Your task to perform on an android device: open the jiomart app and Add nivea body cream to cart 
Image 0: 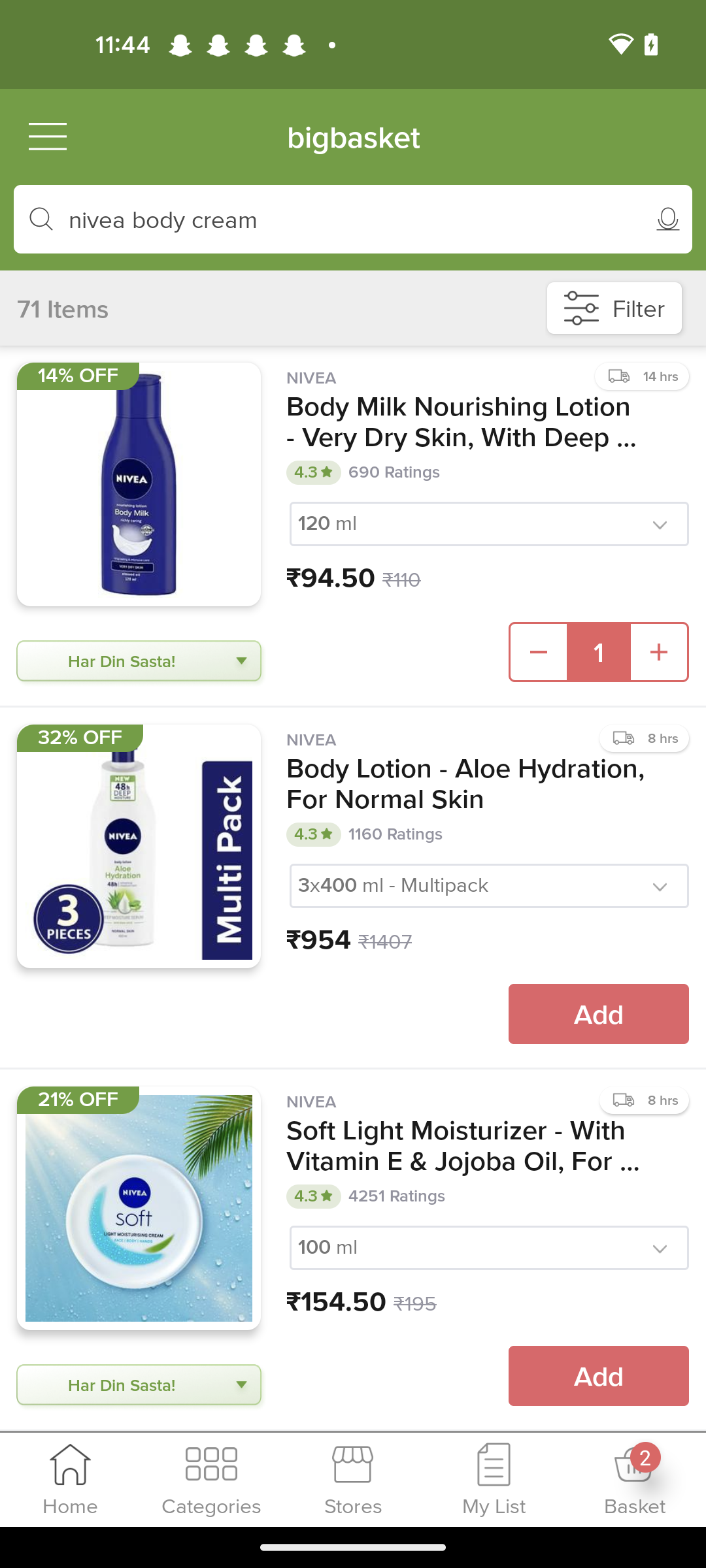
open jiomart app
Step 0: open app "JioMart"
Image 1: 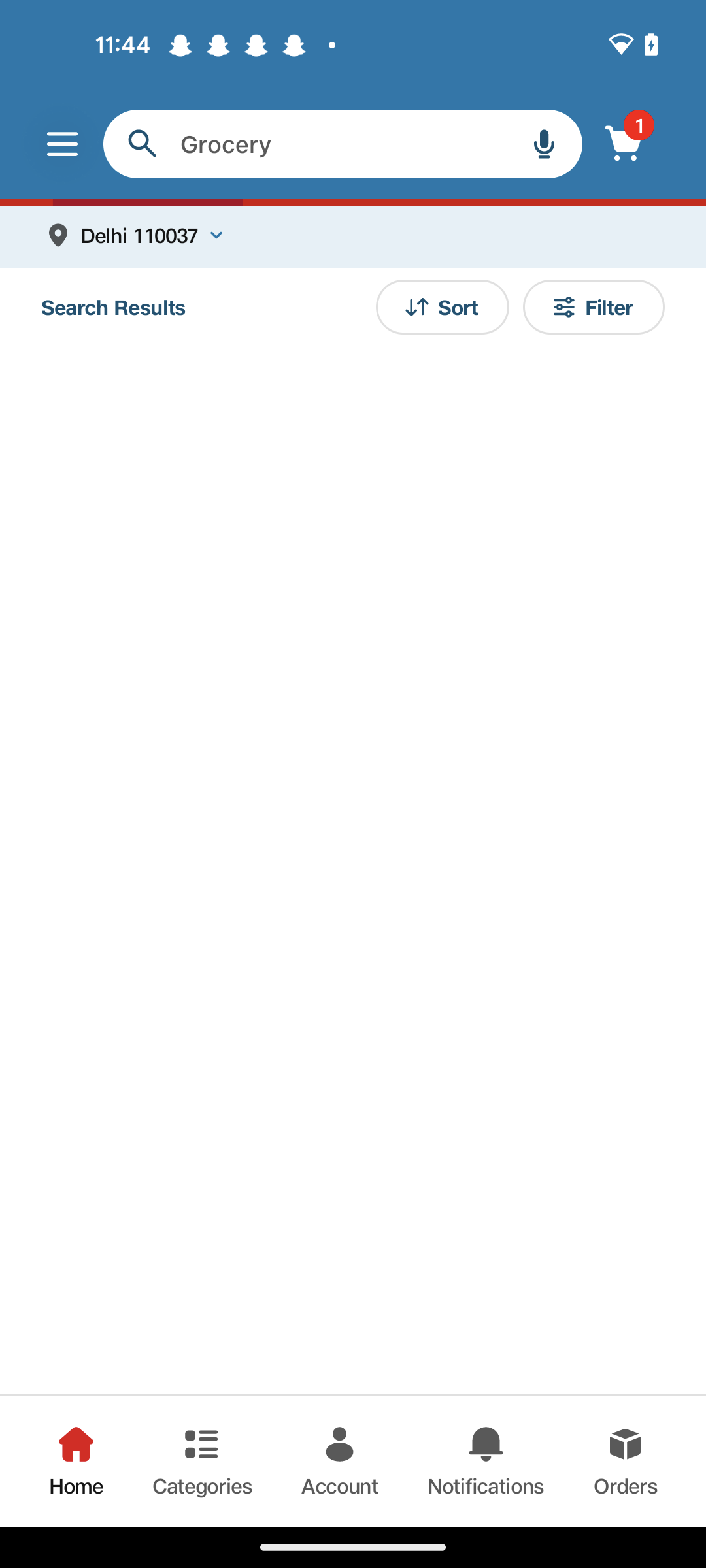
open jiomart app
Step 1: wait
Image 2: 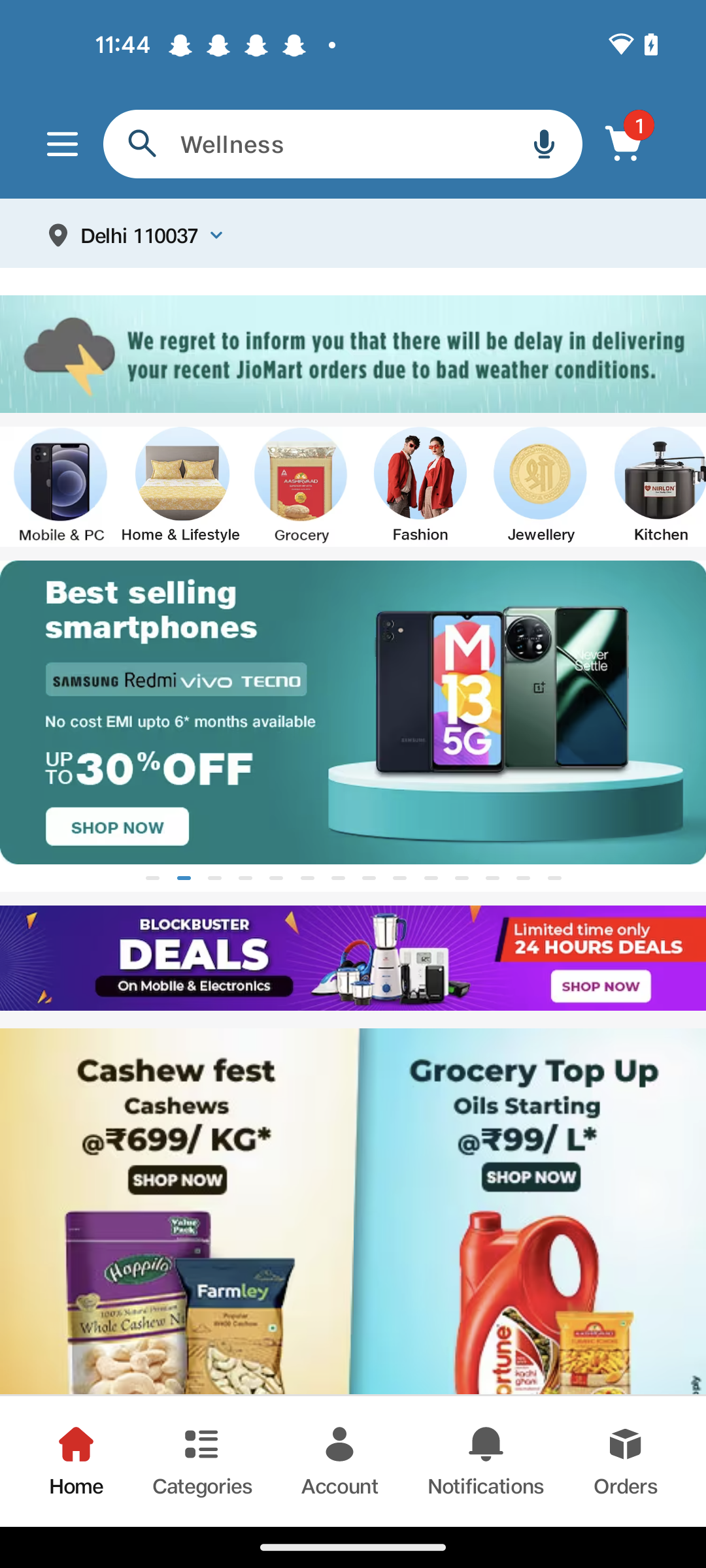
Click on the search bar 
Step 2: click (309, 144)
Image 3: 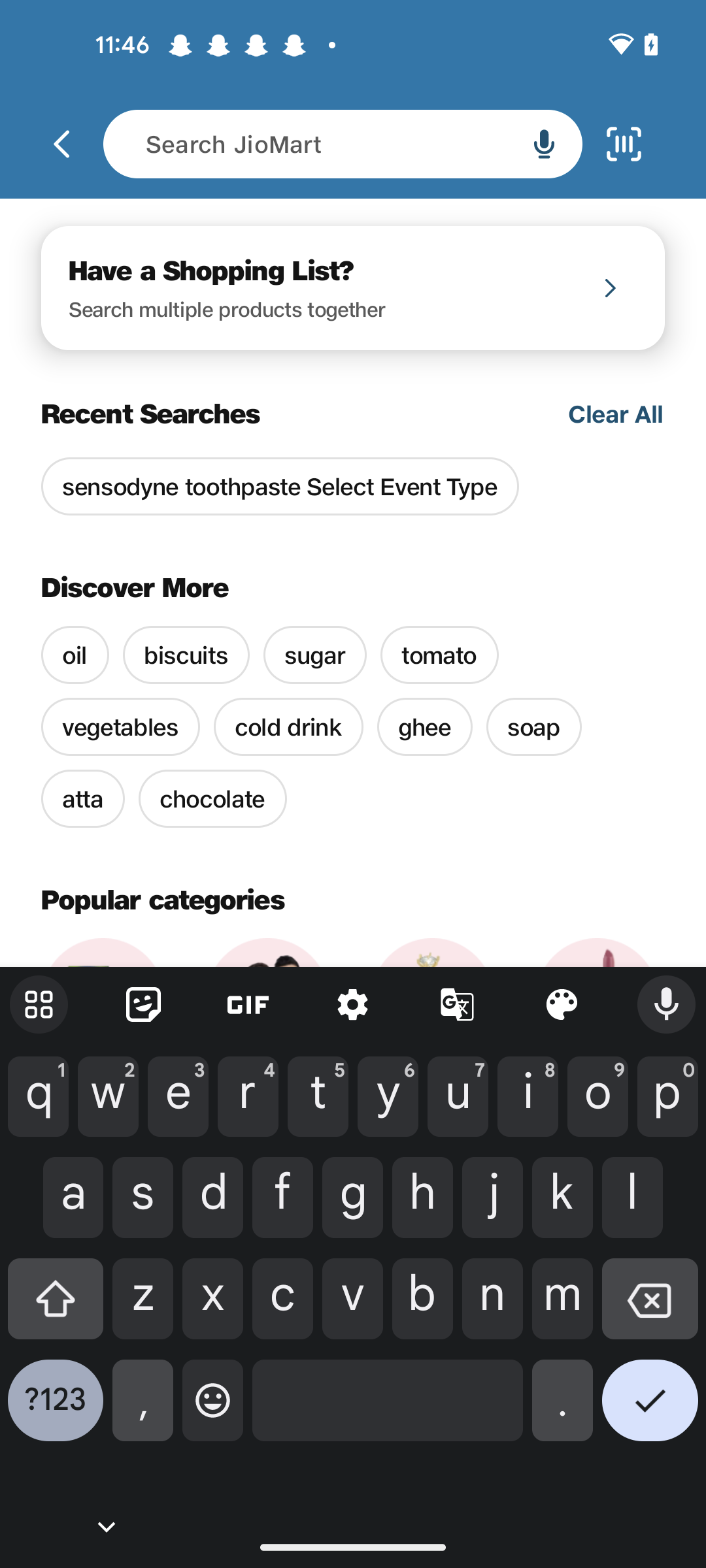
Enter as nivea body cream
Step 3: type "nivea body cream"
Image 4: 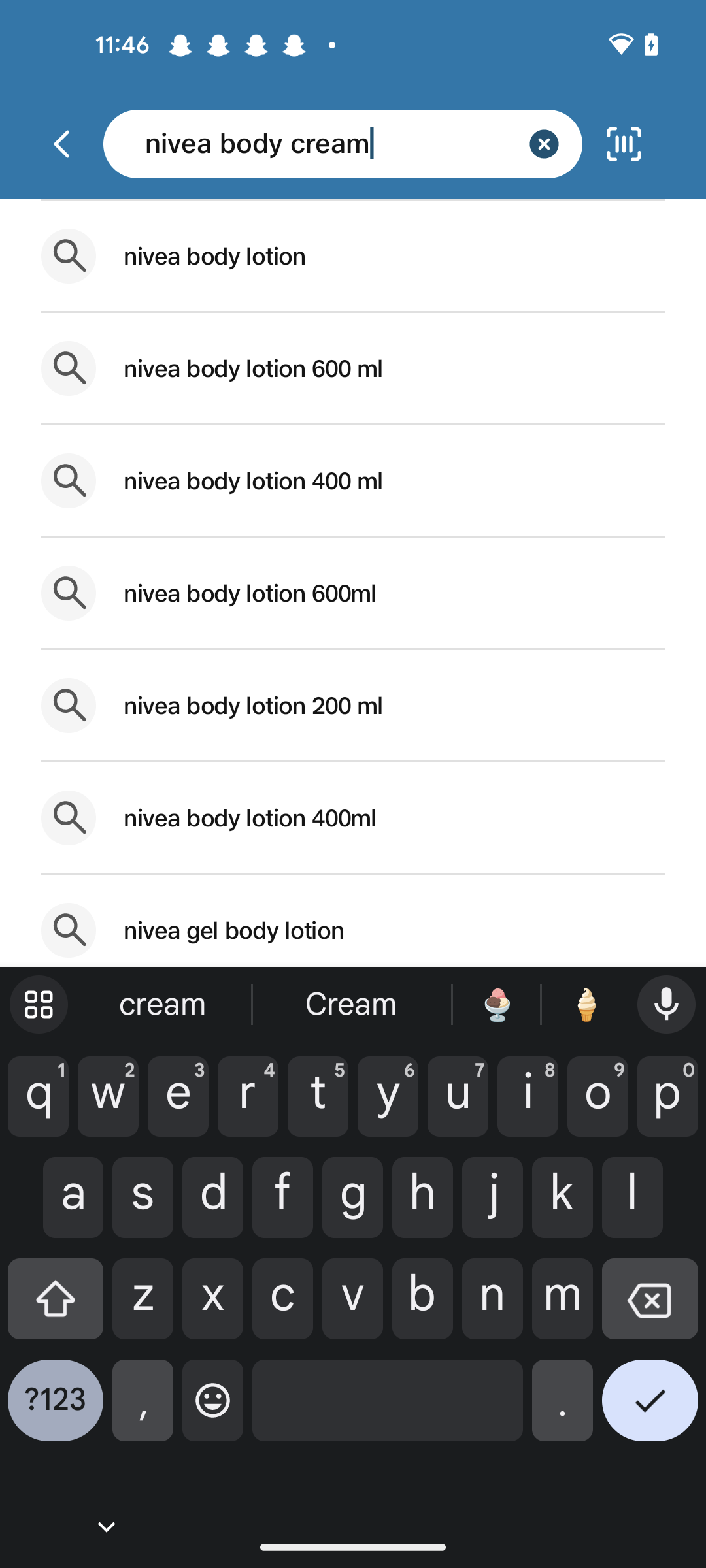
Click on the first result 
Step 4: click (353, 254)
Image 5: 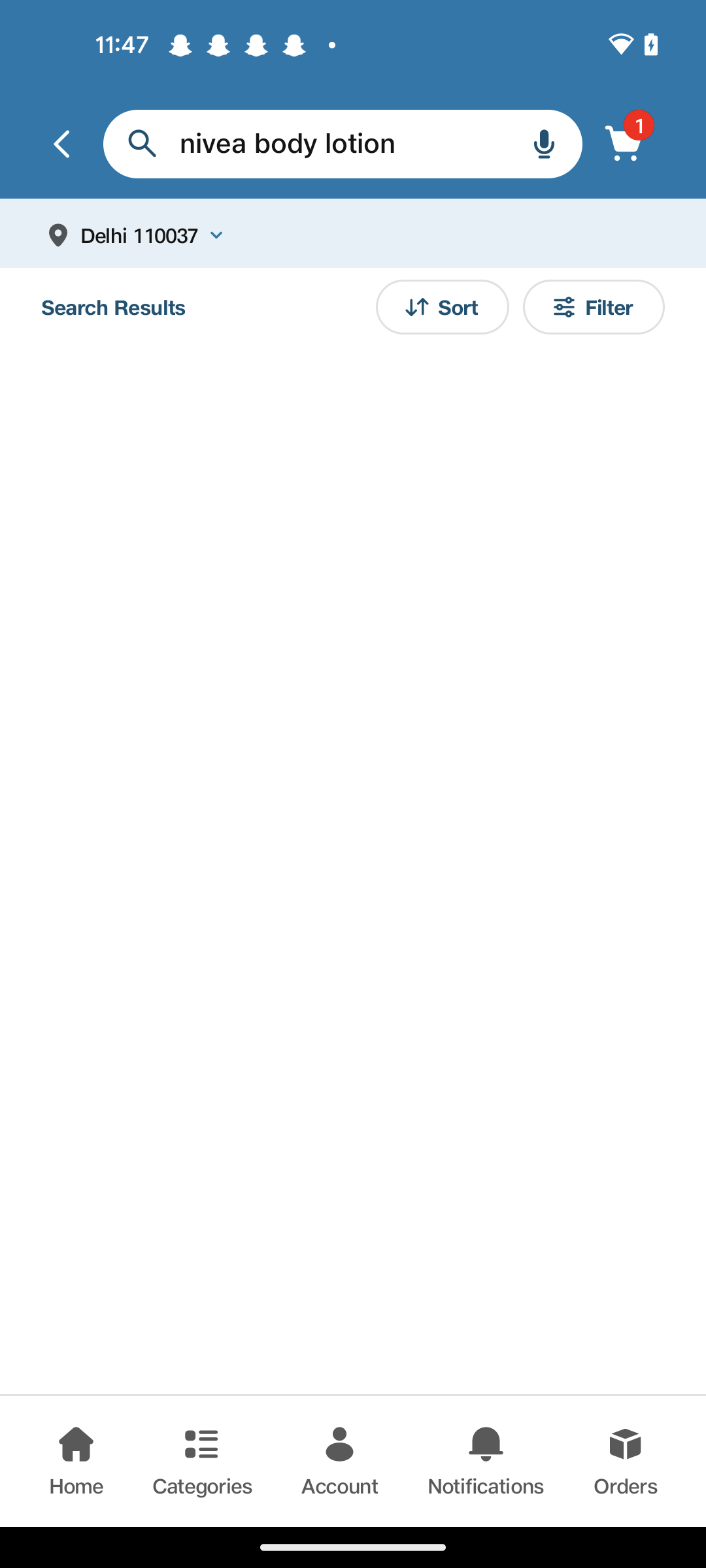
Click on the first result 
Step 5: wait
Image 6: 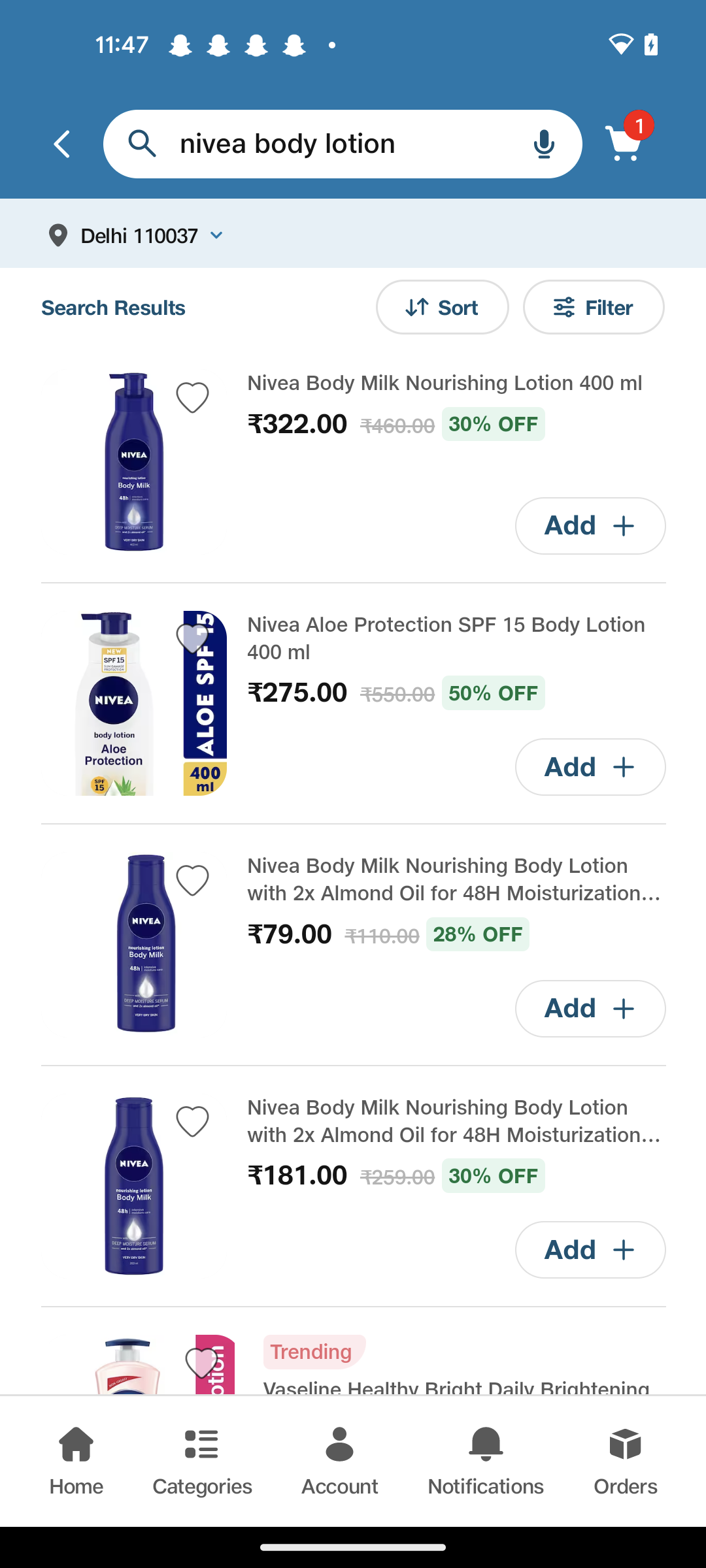
Click on the Add button of the screen 
Step 6: click (590, 525)